Your task to perform on an android device: Add Ella Lace up women's shoes  of size 10 to cart for mom 
Image 0: 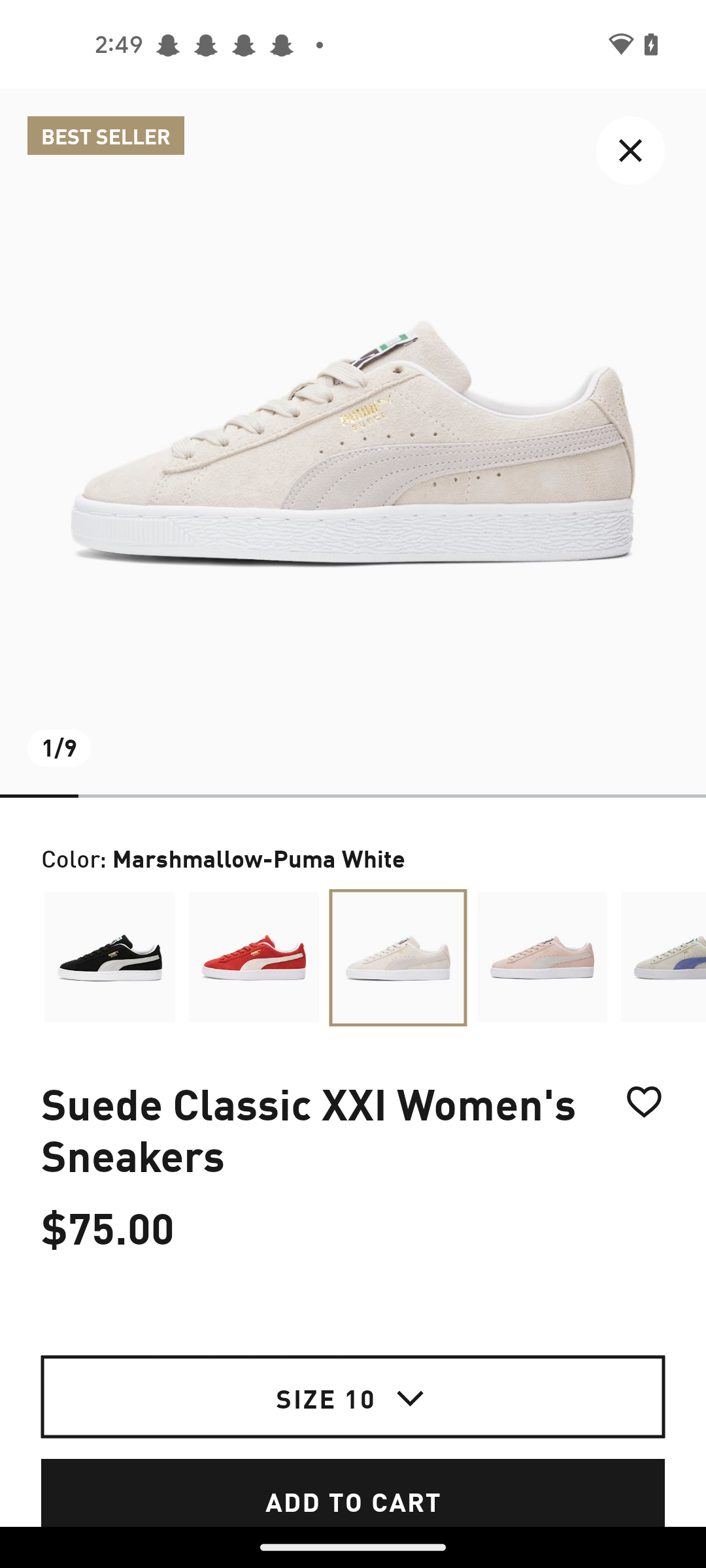
Go back to previous page
Step 0: press back button
Image 1: 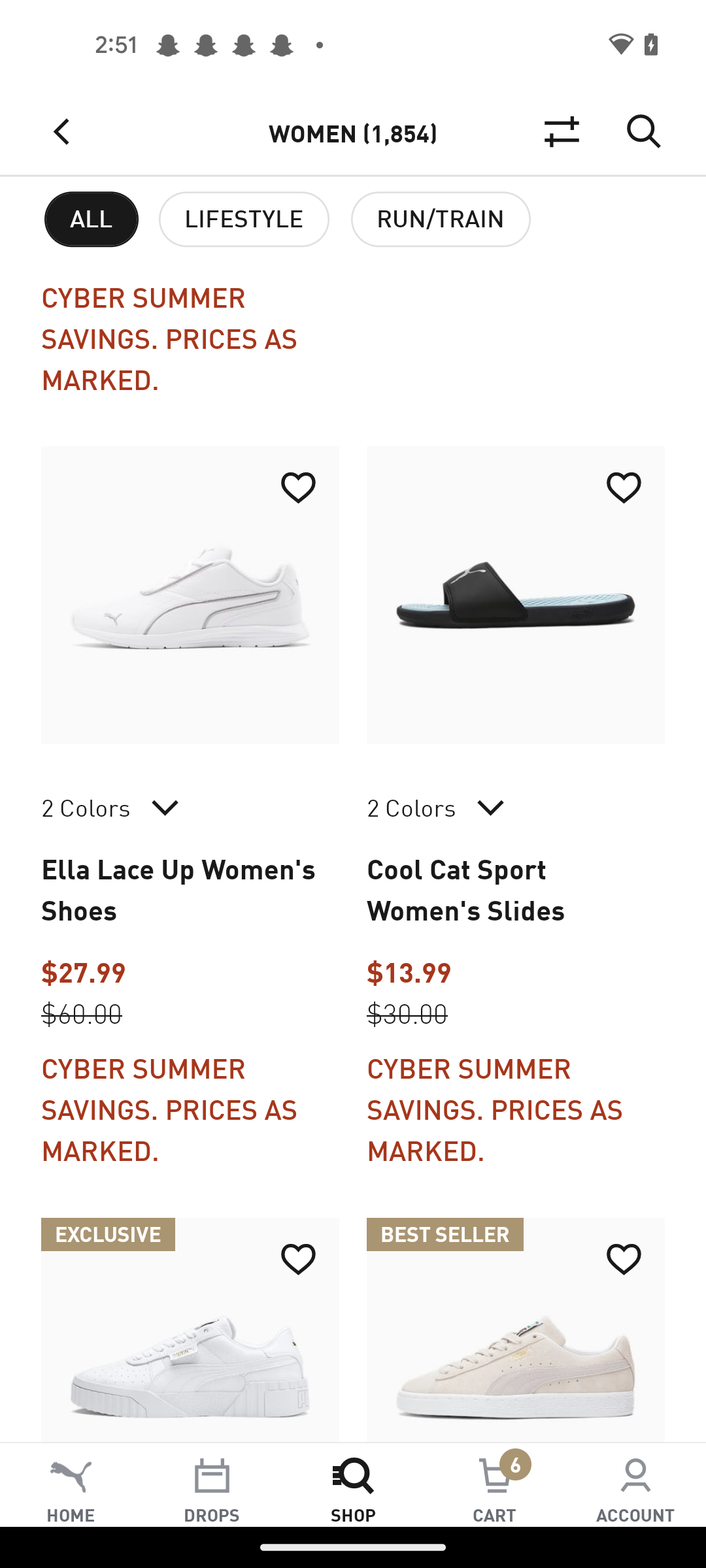
Click on the  Ella Lace up women's shoes
Step 1: click (190, 710)
Image 2: 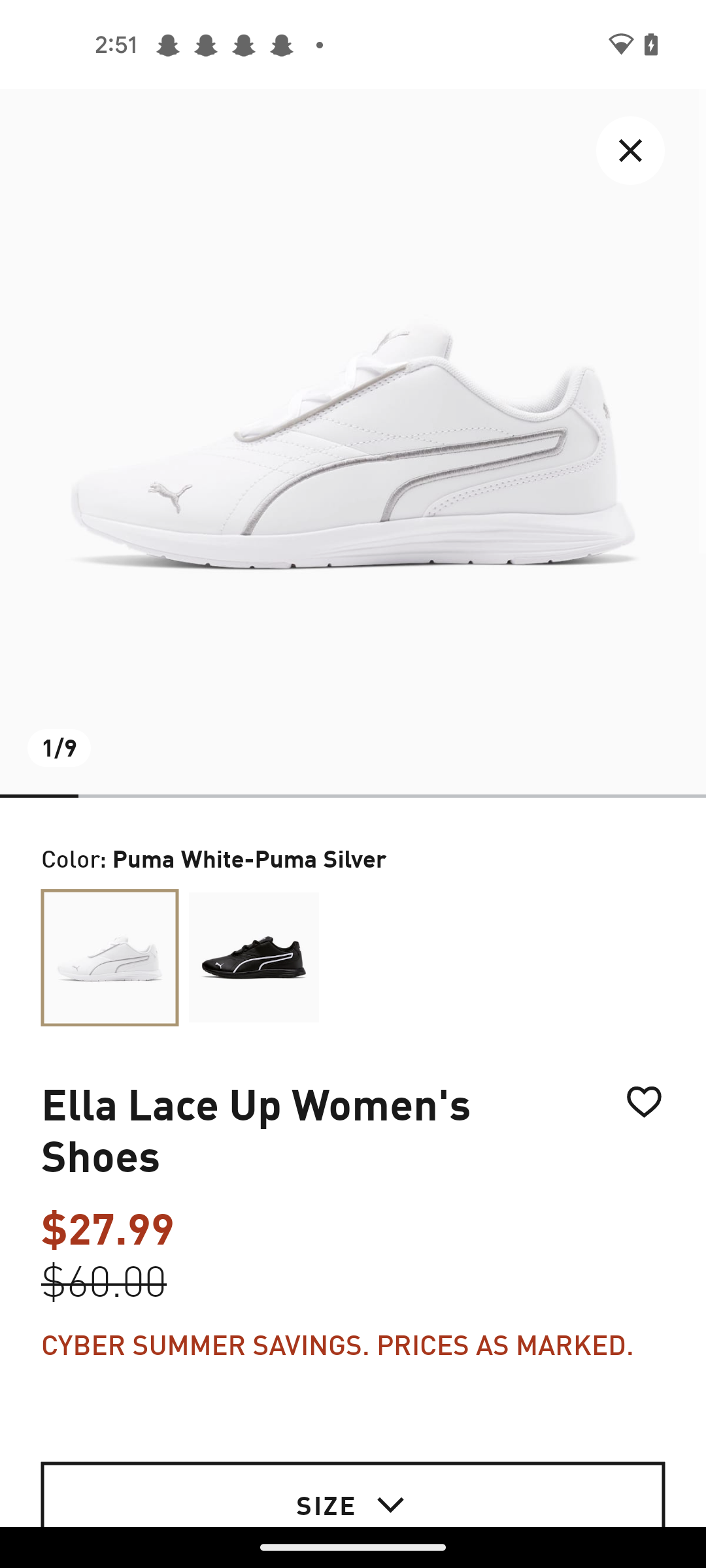
Click on the  Ella Lace up women's shoes
Step 2: wait
Image 3: 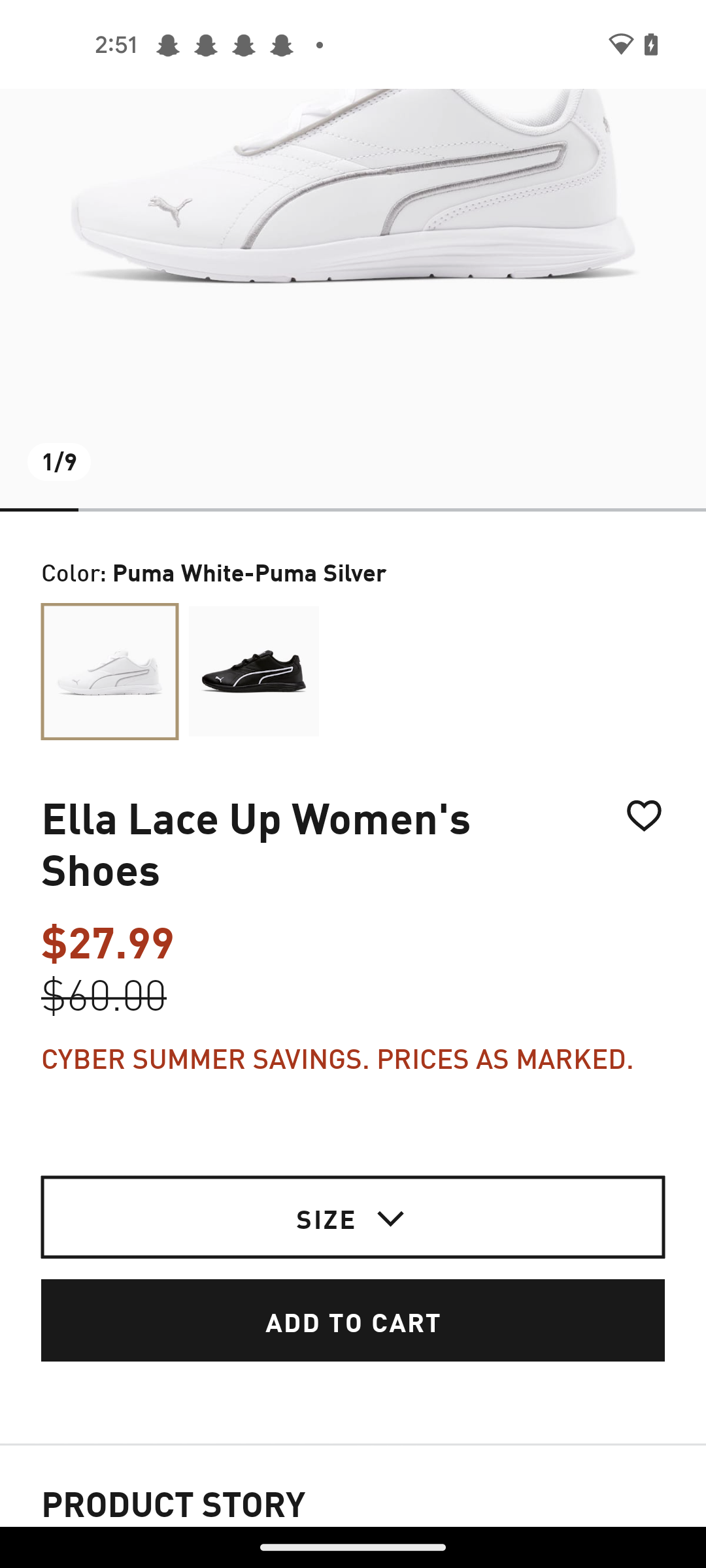
Click on the Size tab
Step 3: click (326, 1217)
Image 4: 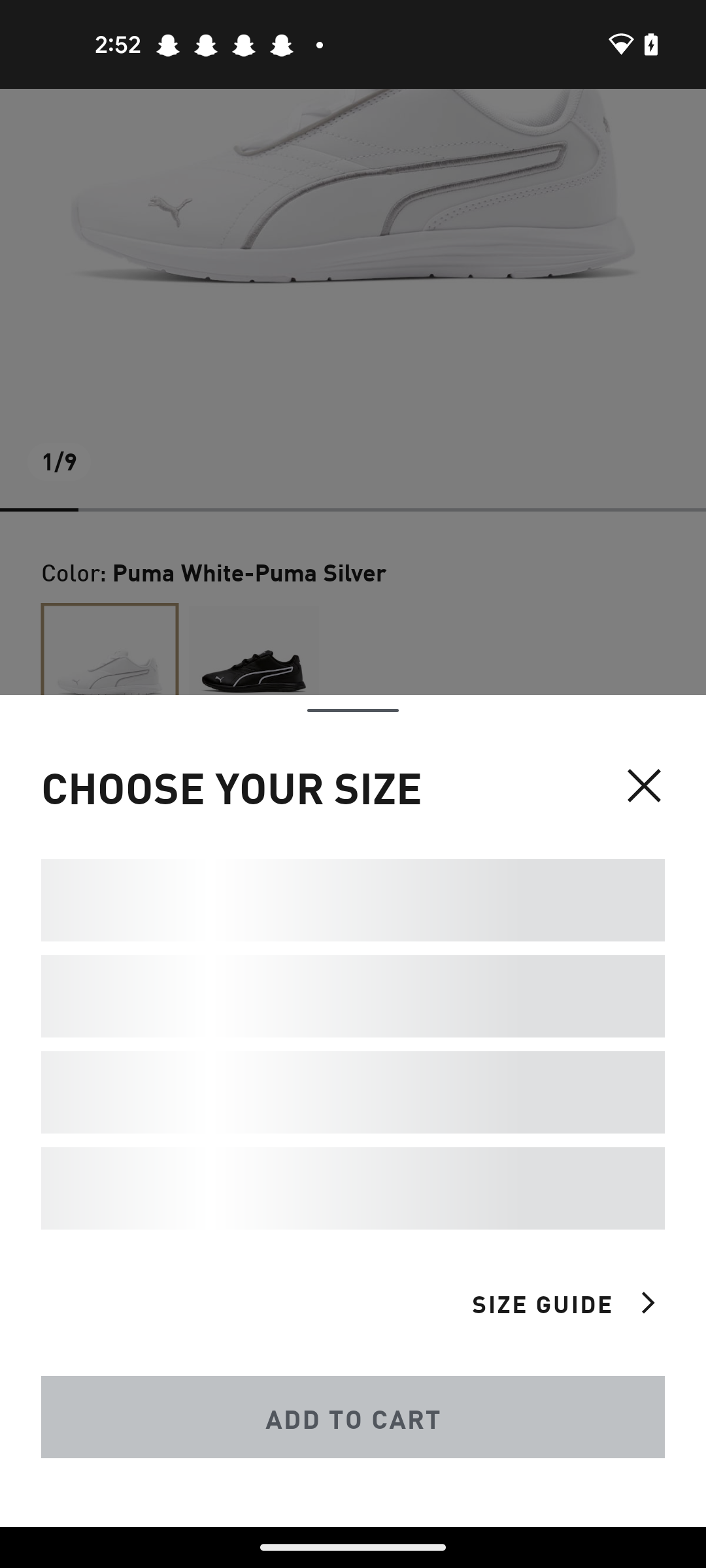
Click on the Size tab
Step 4: wait
Image 5: 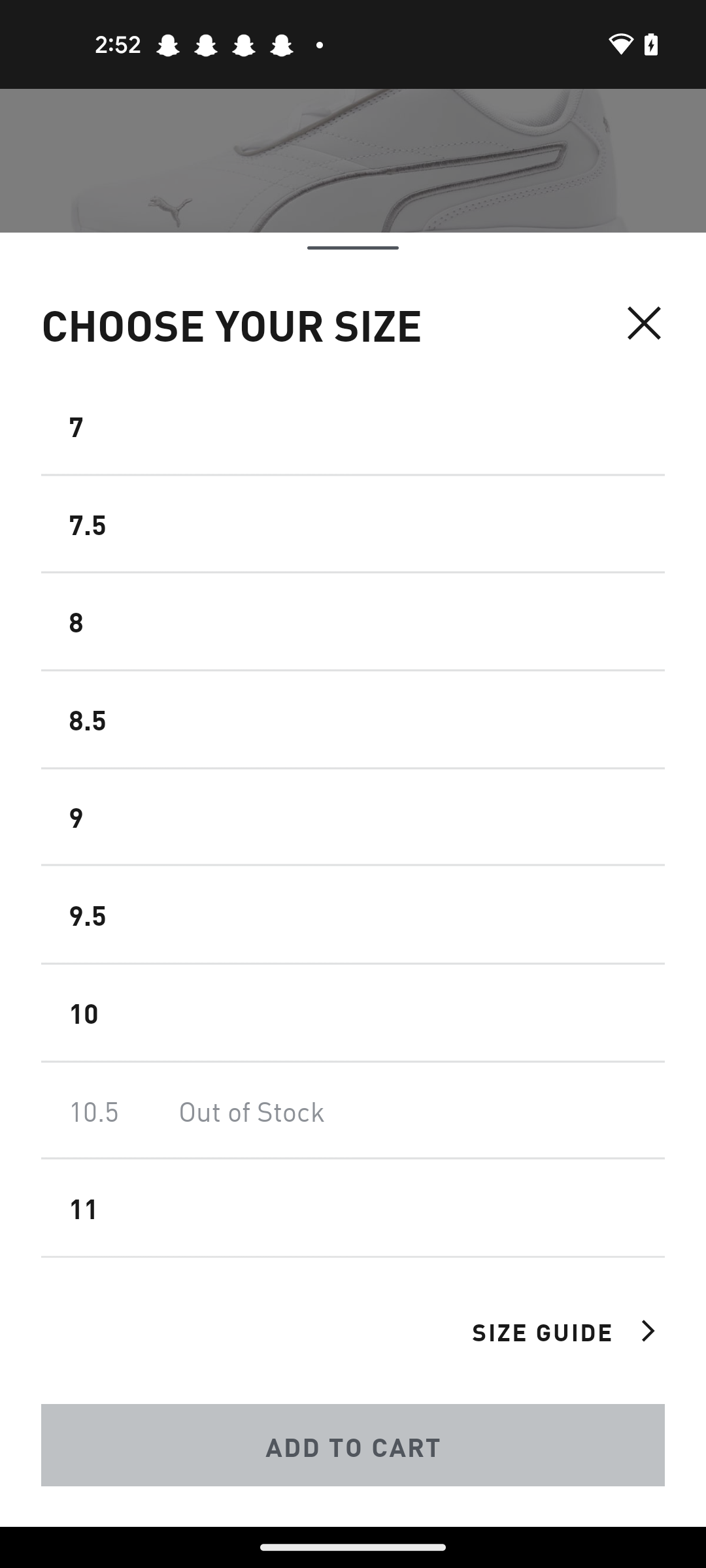
Select the size 10
Step 5: click (352, 1013)
Image 6: 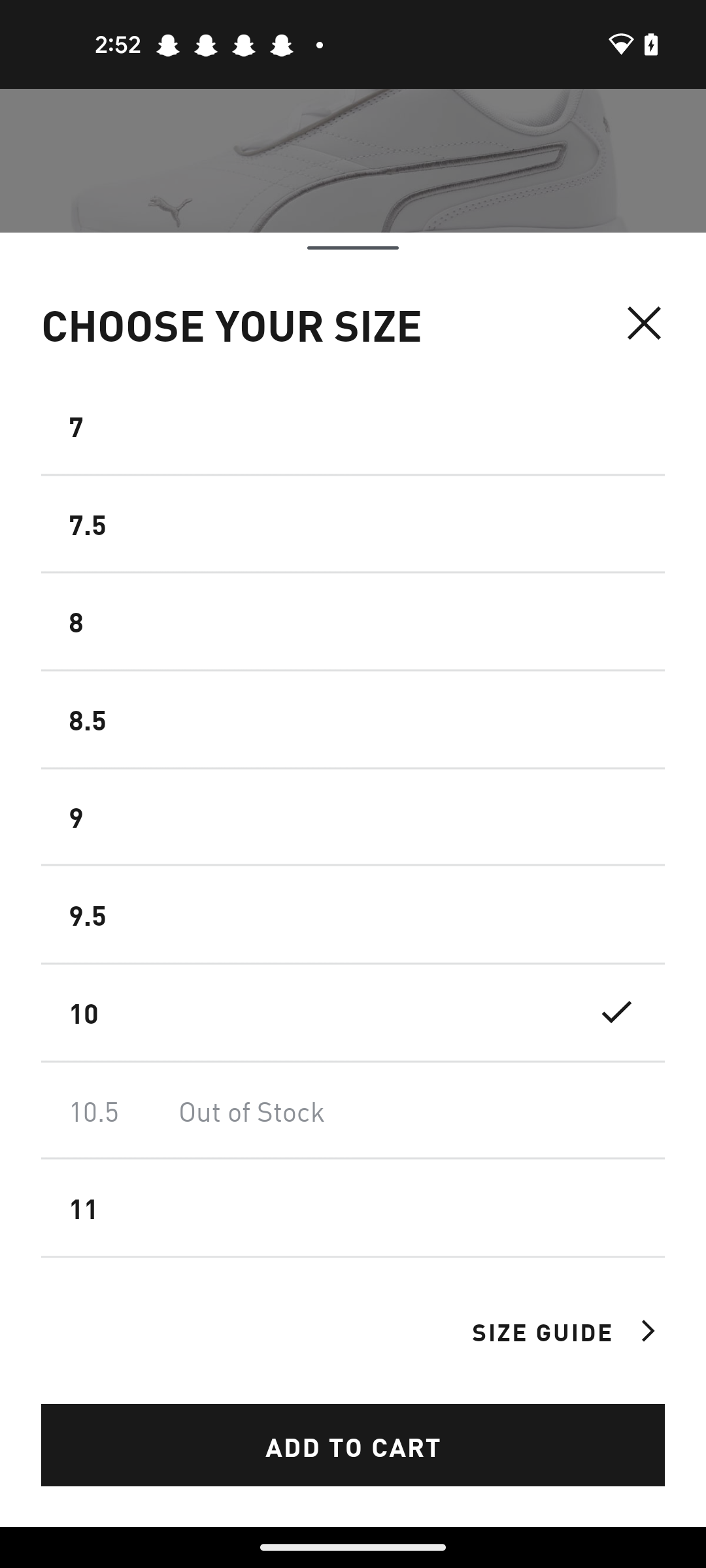
Click on the Add to cart tab of the screen
Step 6: click (353, 1445)
Image 7: 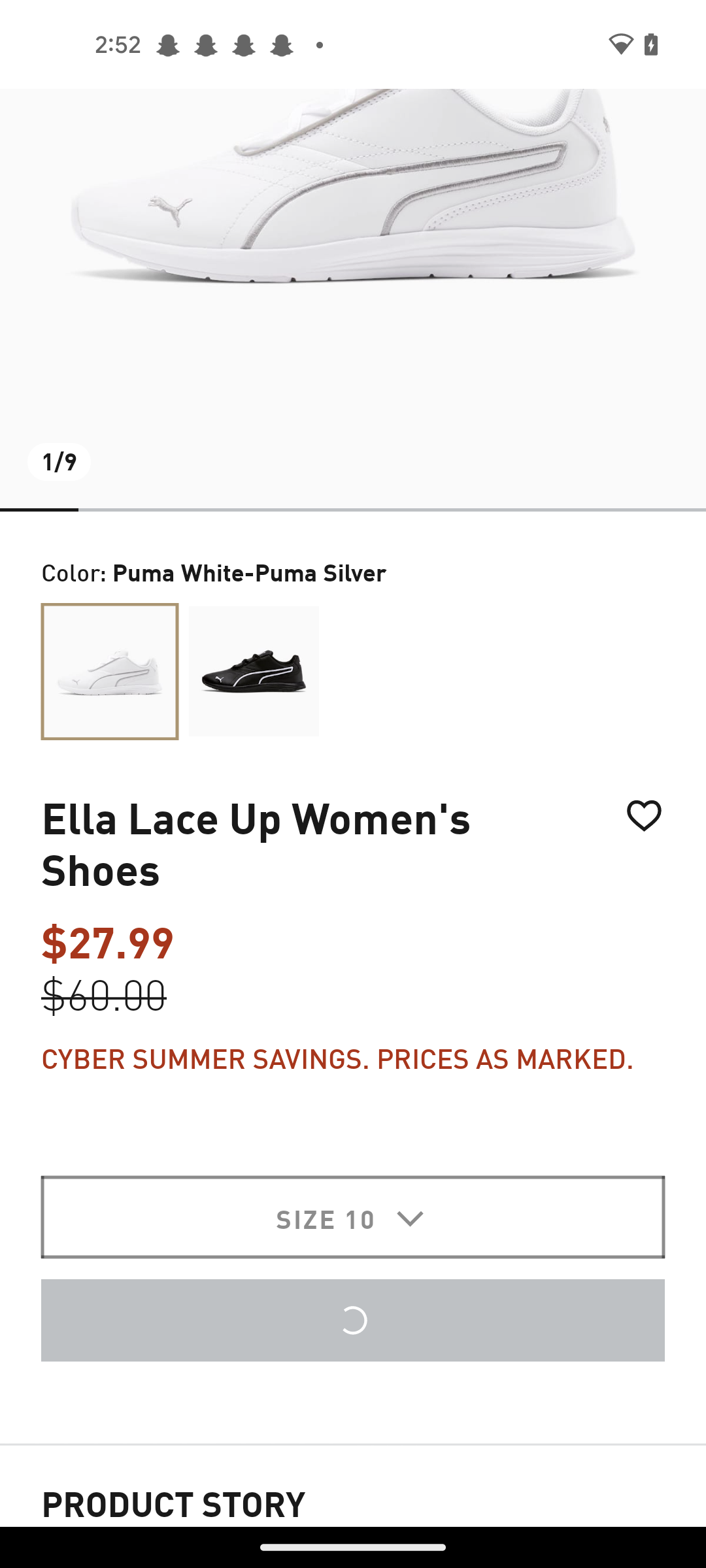
Click on the Add to cart tab of the screen
Step 7: wait